Your task to perform on an android device: Open the Saraf furniture app and search for solid wood Maharaja wardrobes.
Image 0: 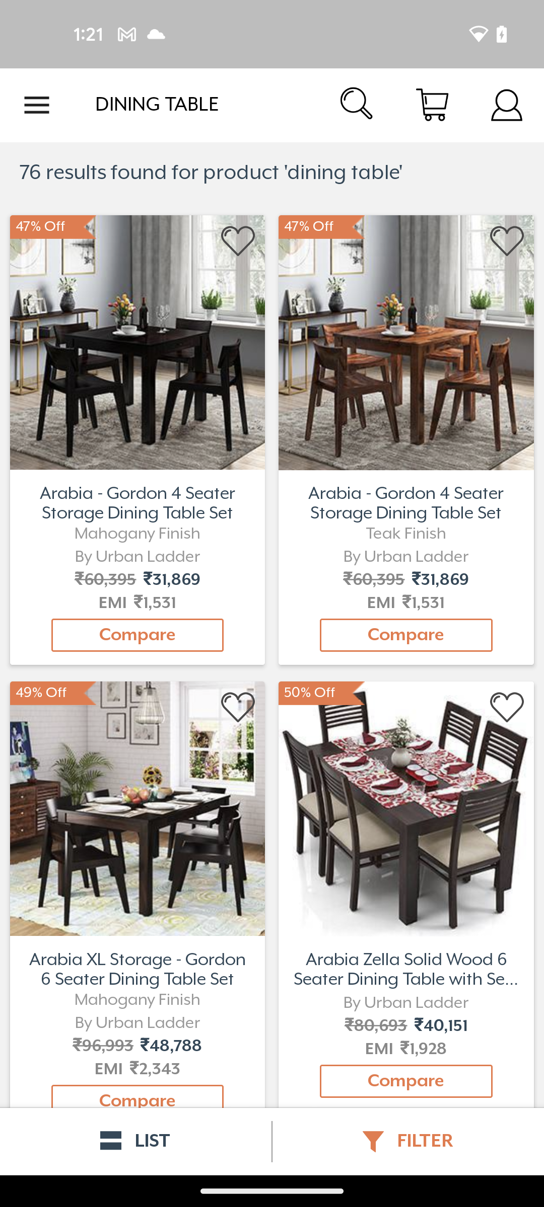
Open the Saraf furniture app 
Step 0: open app "INSARAF - Saraf Furniture"
Image 1: 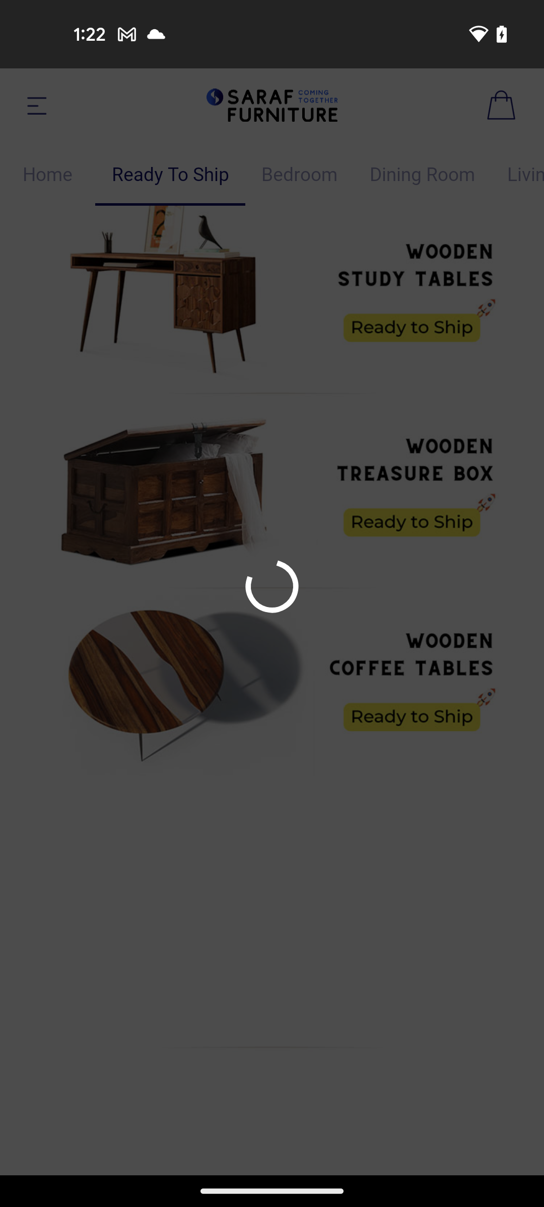
Open the Saraf furniture app 
Step 1: wait
Image 2: 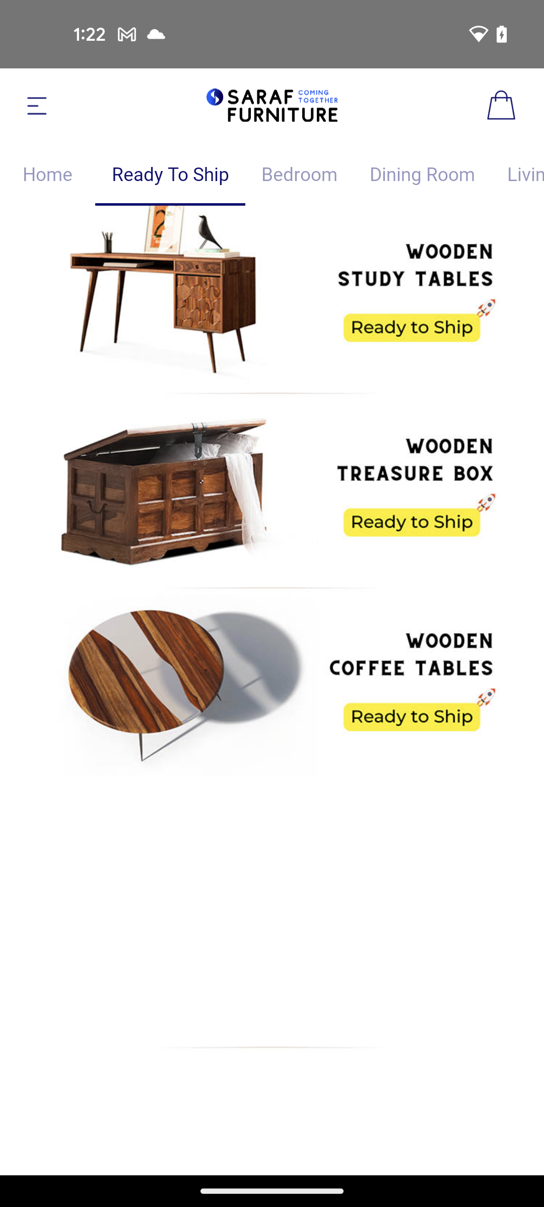
Tap on the bedroom section
Step 2: click (299, 174)
Image 3: 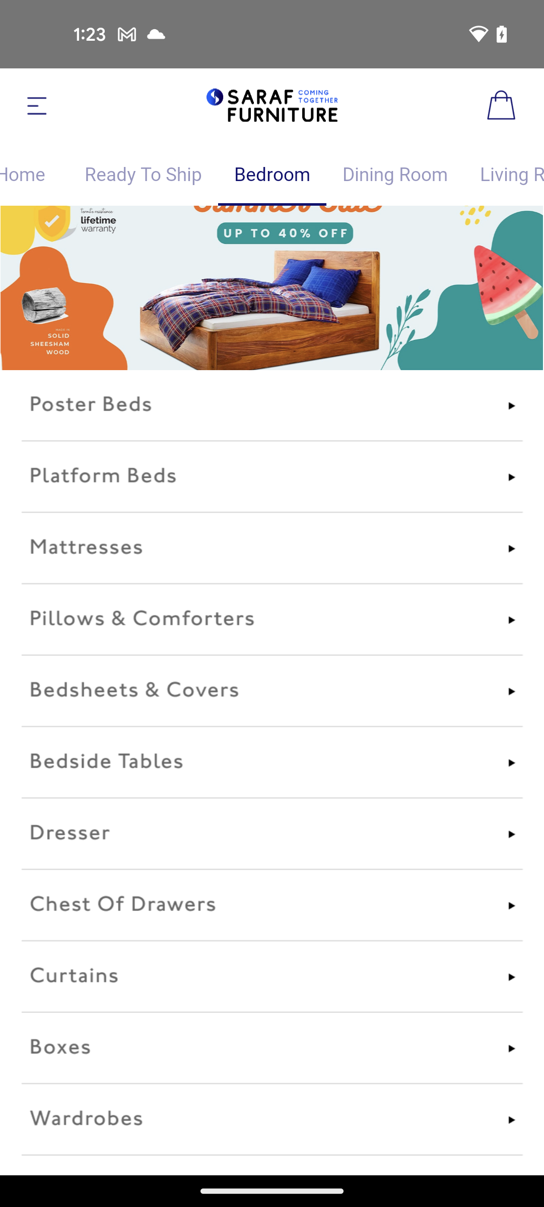
Click on the Wardrobes option at the bottom of the screen
Step 3: click (272, 1119)
Image 4: 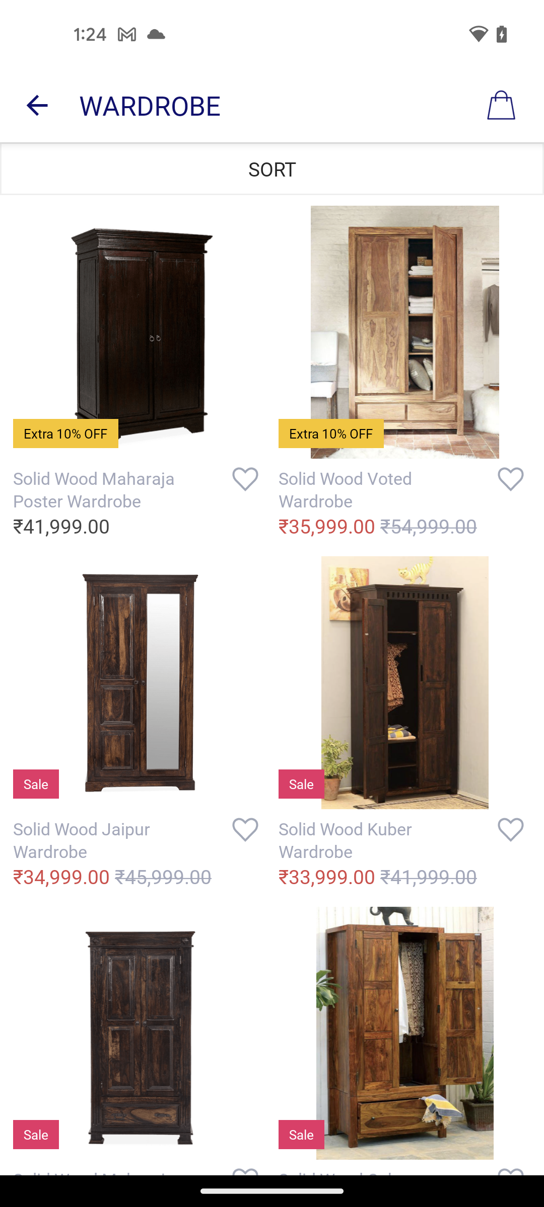
Swipe up to view more 
Step 4: scroll down
Image 5: 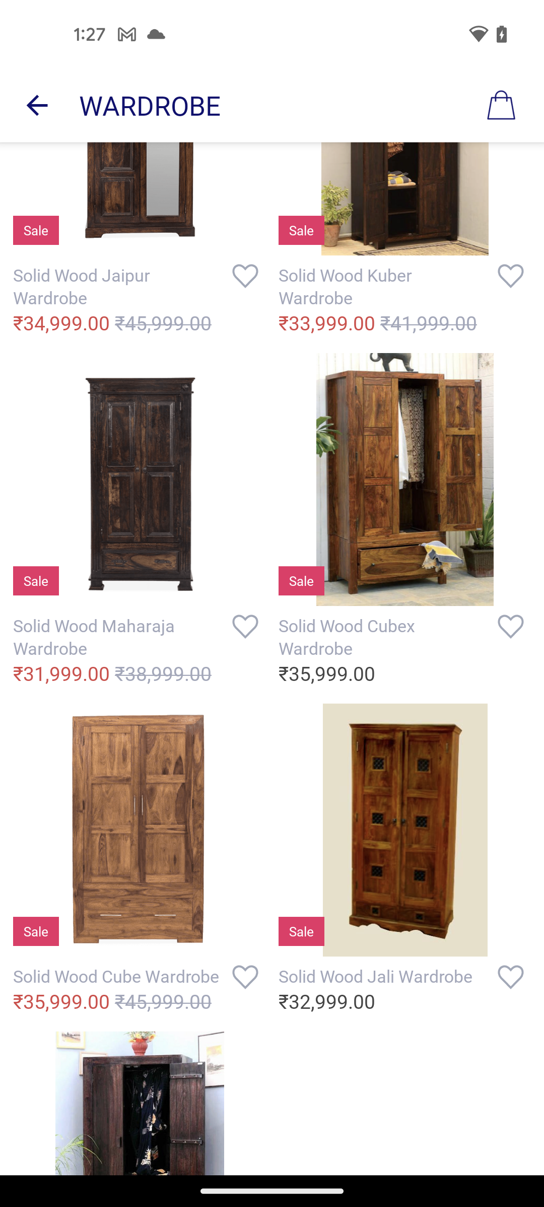
Select the solid wood Maharaja wardrobe
Step 5: click (140, 479)